Your task to perform on an android device: I have to arrange an online meeting for my upcoming event, so on the Zoom app, schedule a meeting for me with the name EMPLOYMENT FAIR EVENT" for December 28, 2023, from 9:30 a.m. to 11:00 a.m.
Image 0: 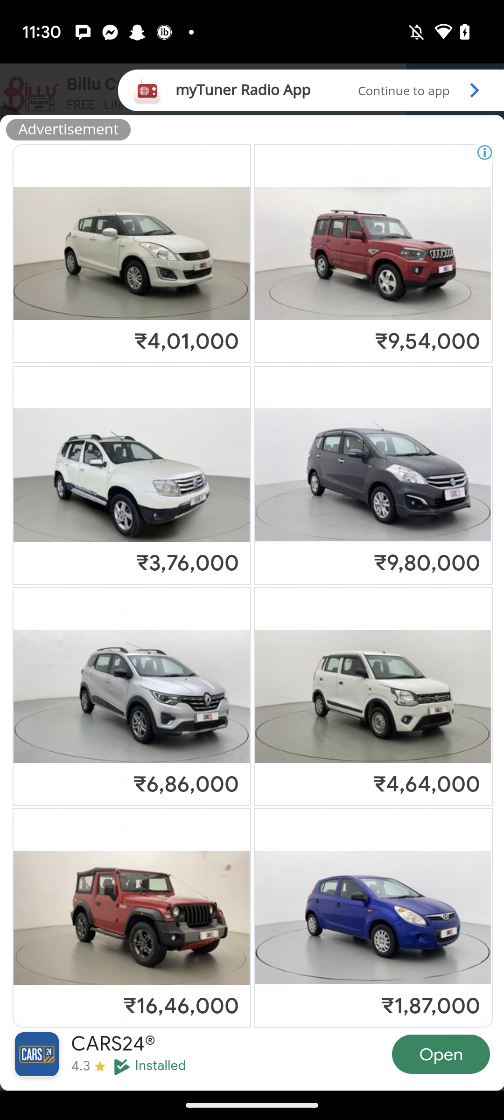
Open the zoom app.
Step 0: open app "Zoom"
Image 1: 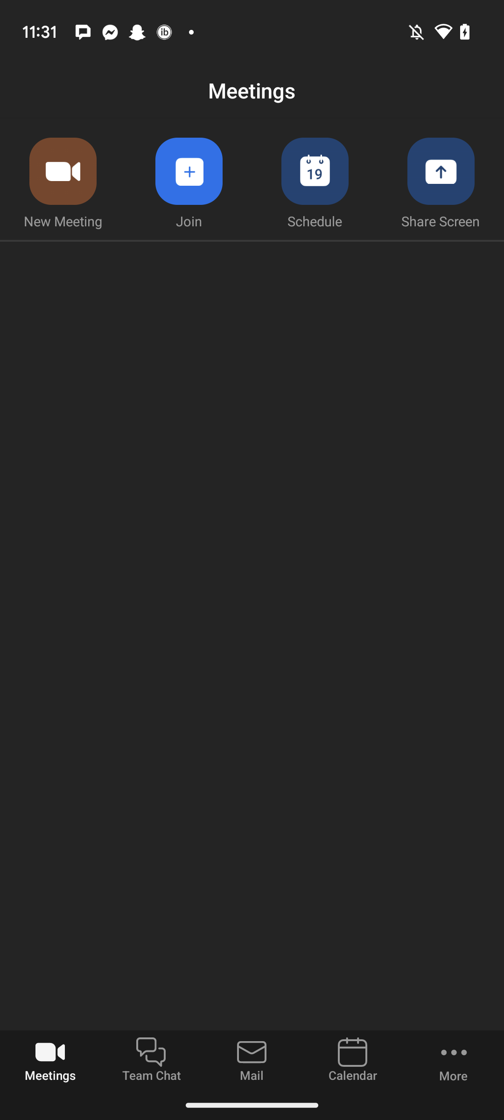
Click on the Schedule tab at the top.
Step 1: click (315, 181)
Image 2: 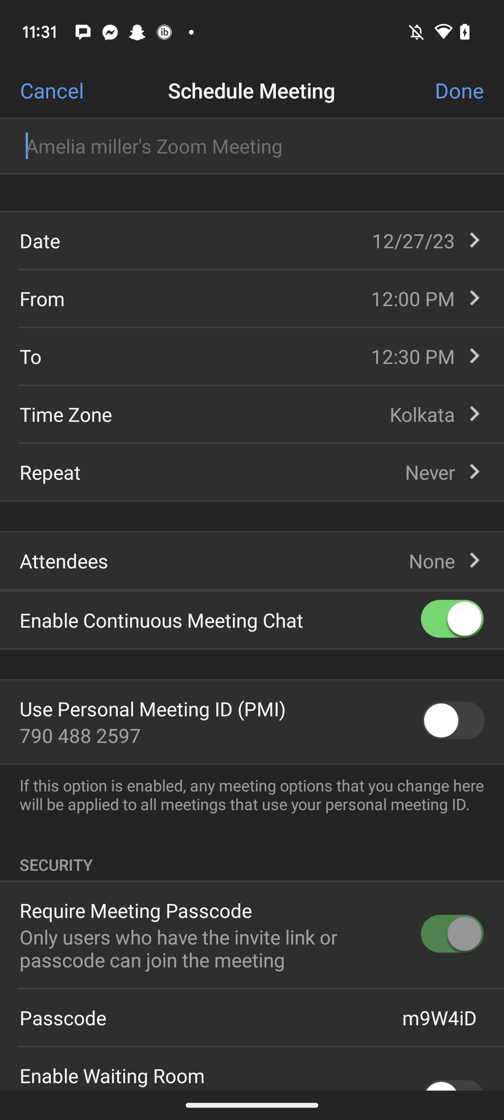
Click on the text "Amelia miller's Zoom meeting" at the top.
Step 2: click (255, 146)
Image 3: 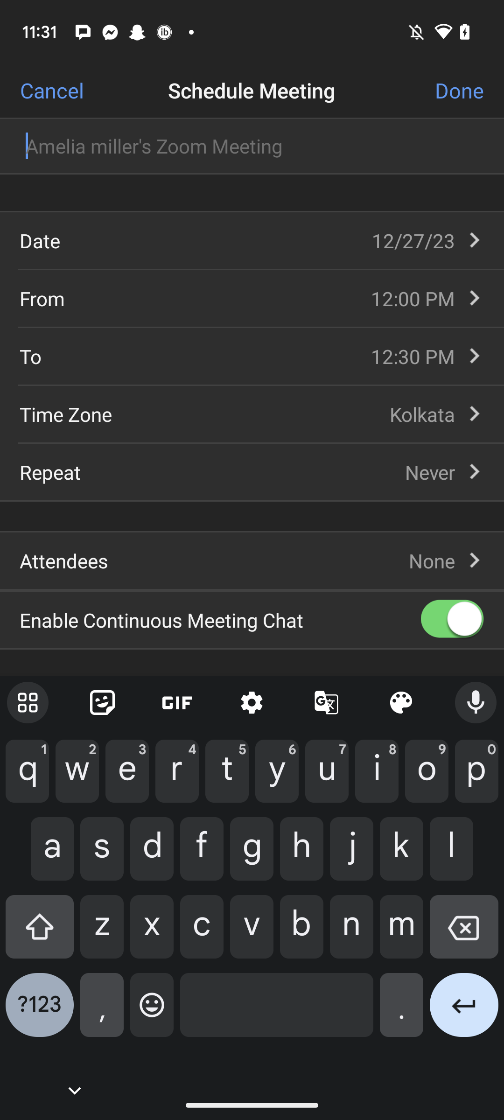
Type "EMPLOYMENT FAIR EVENT" in the input box.
Step 3: type "EMPLOYMENT FAIR EVENT"
Image 4: 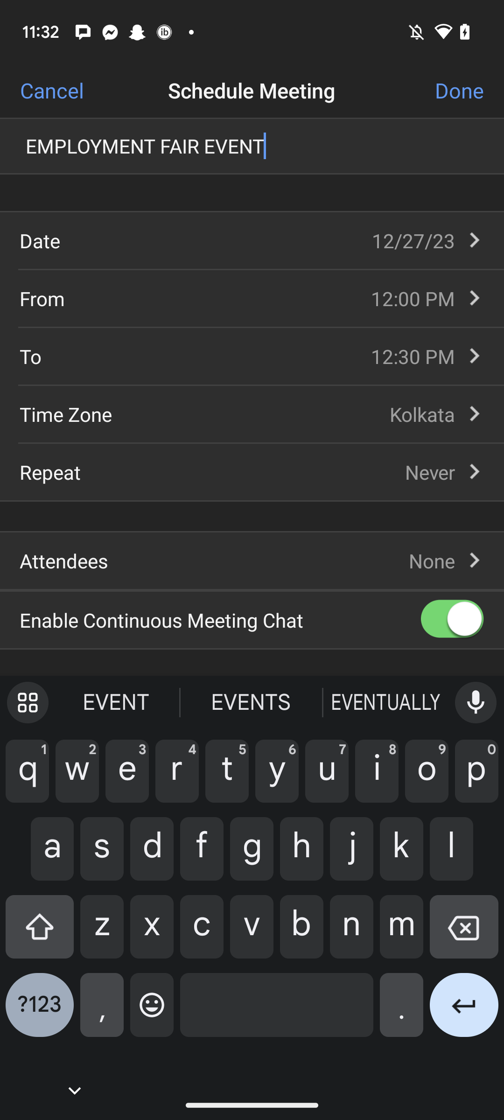
Click on the date tab.
Step 4: click (40, 240)
Image 5: 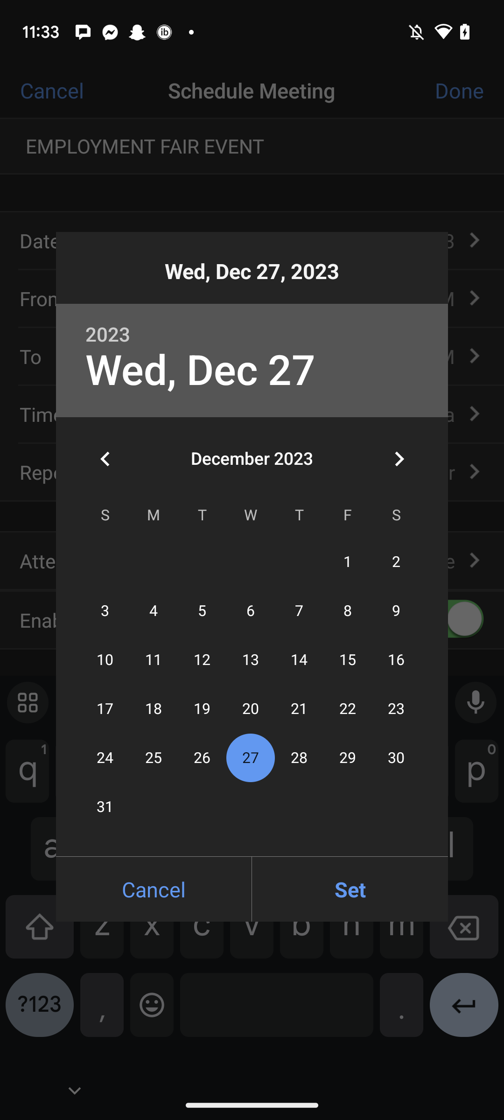
Click on the Date 28, December.
Step 5: click (299, 758)
Image 6: 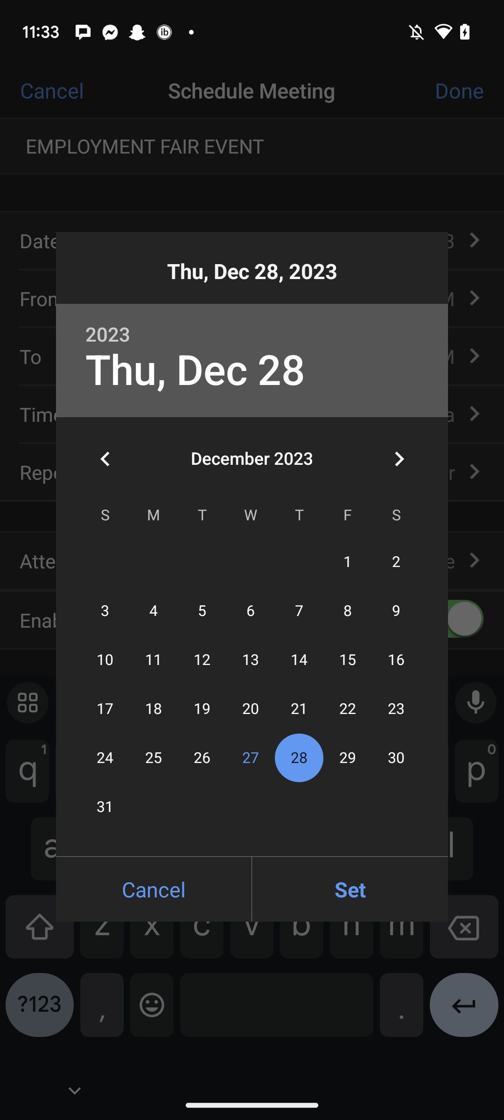
Click on the Set button at the bottom right corner of the Calendar.
Step 6: click (350, 889)
Image 7: 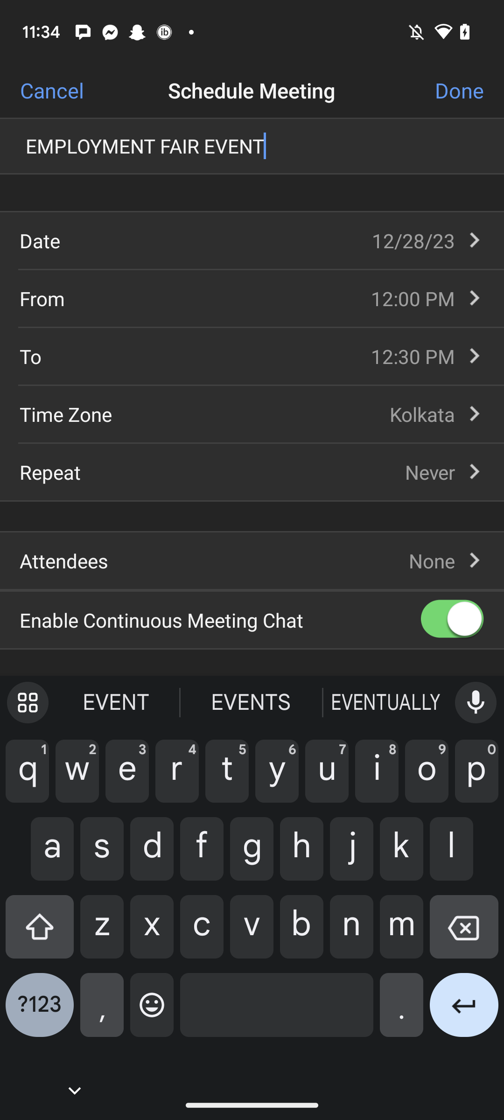
Click on the text "From" to set the starting time.
Step 7: click (42, 298)
Image 8: 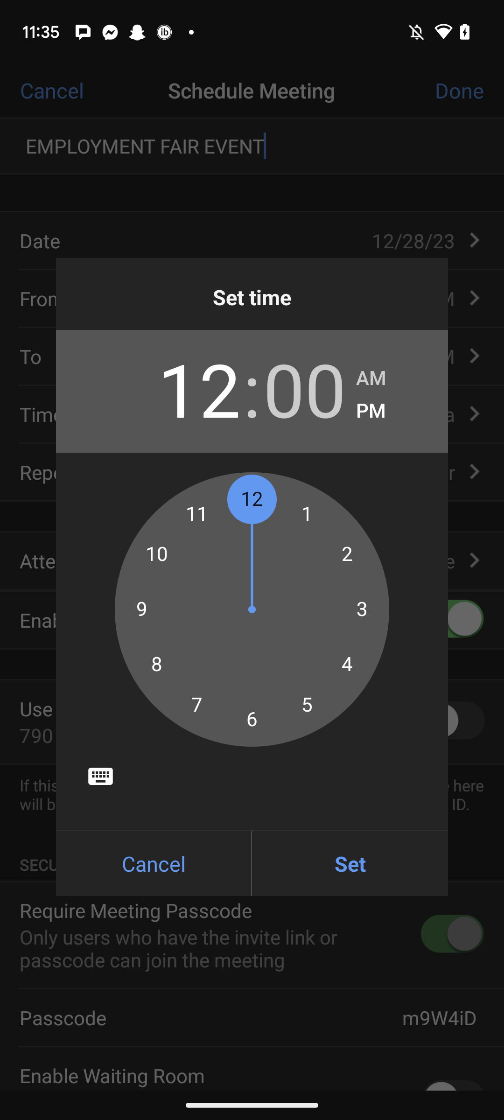
set the time at 9:30.
Step 8: click (134, 606)
Image 9: 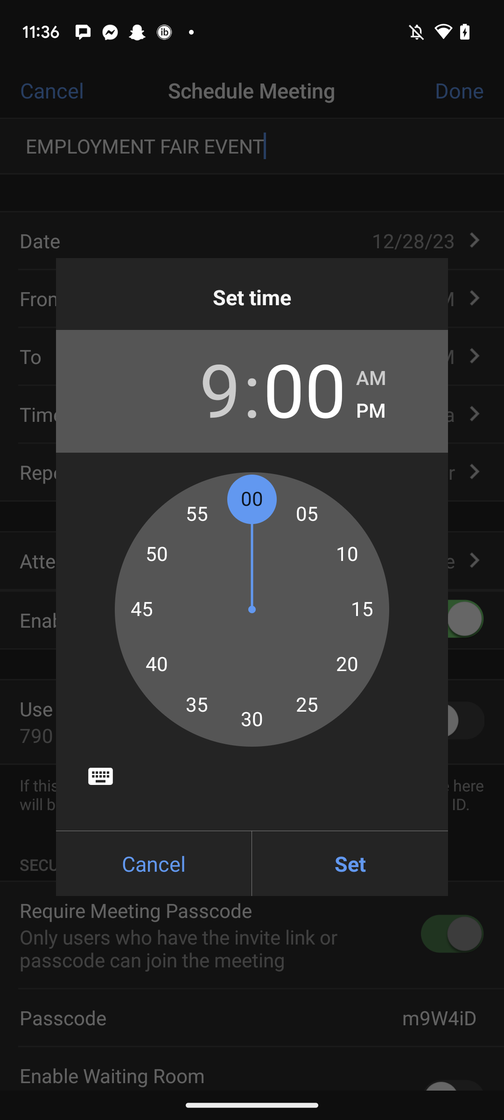
set the time at 9:30.
Step 9: click (252, 719)
Image 10: 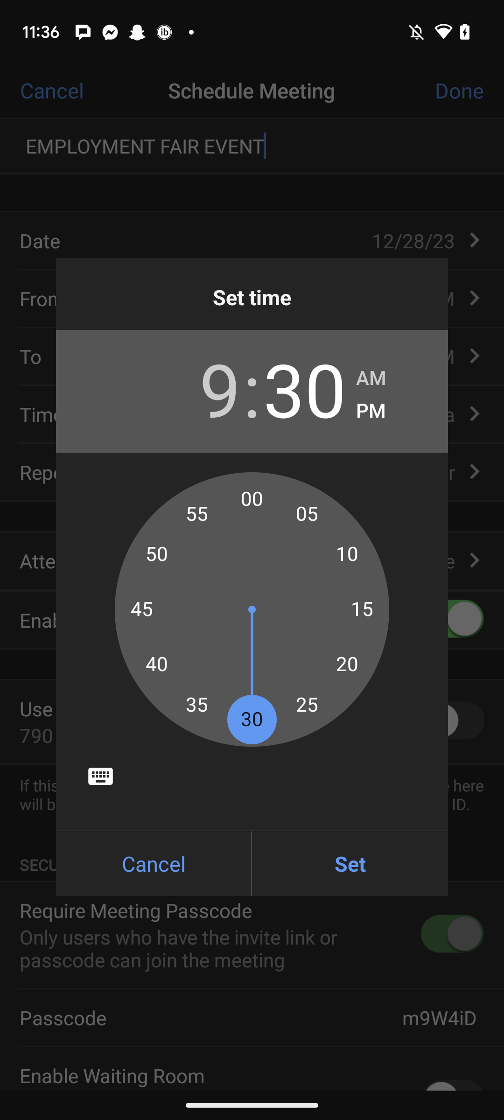
Click on AM.
Step 10: click (371, 378)
Image 11: 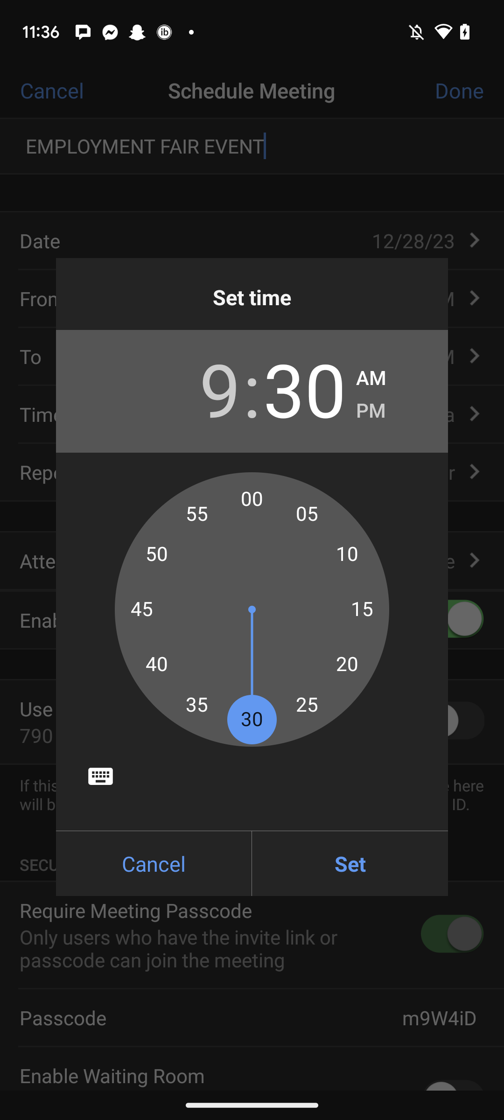
Click on the Set button at the bottom right corner of the Clock.
Step 11: click (350, 863)
Image 12: 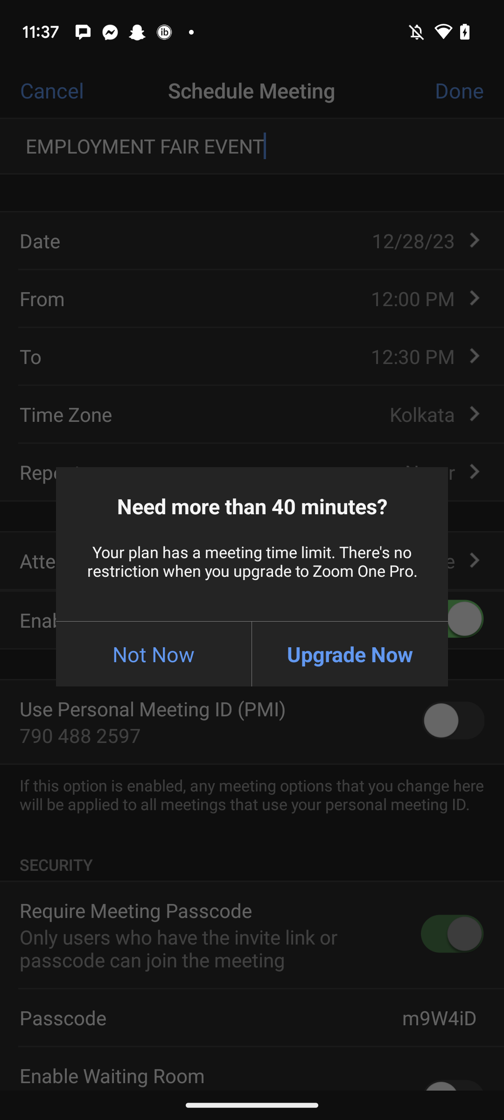
Click on the Set button at the bottom right corner of the Clock.
Step 12: wait
Image 13: 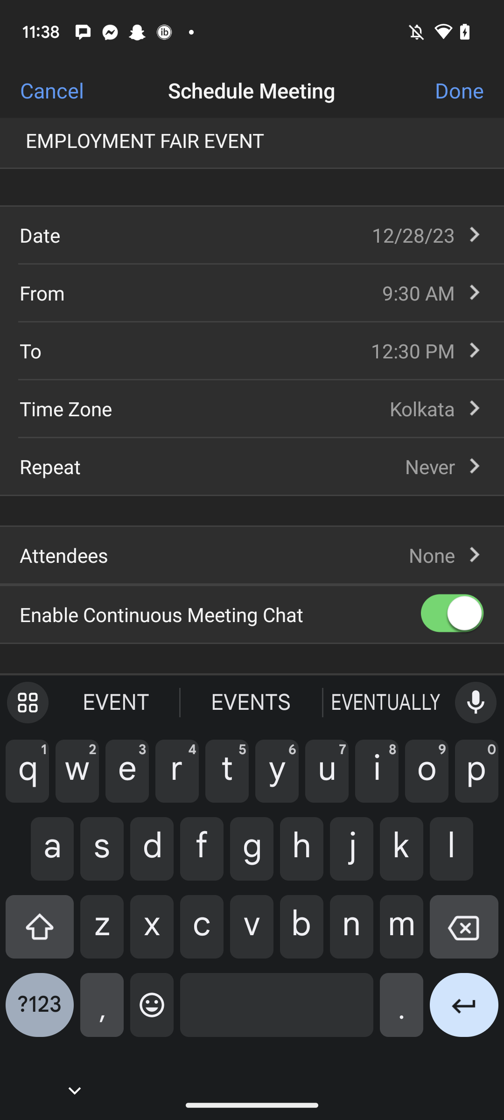
Click on the Text "To" to set the End time.
Step 13: click (30, 350)
Image 14: 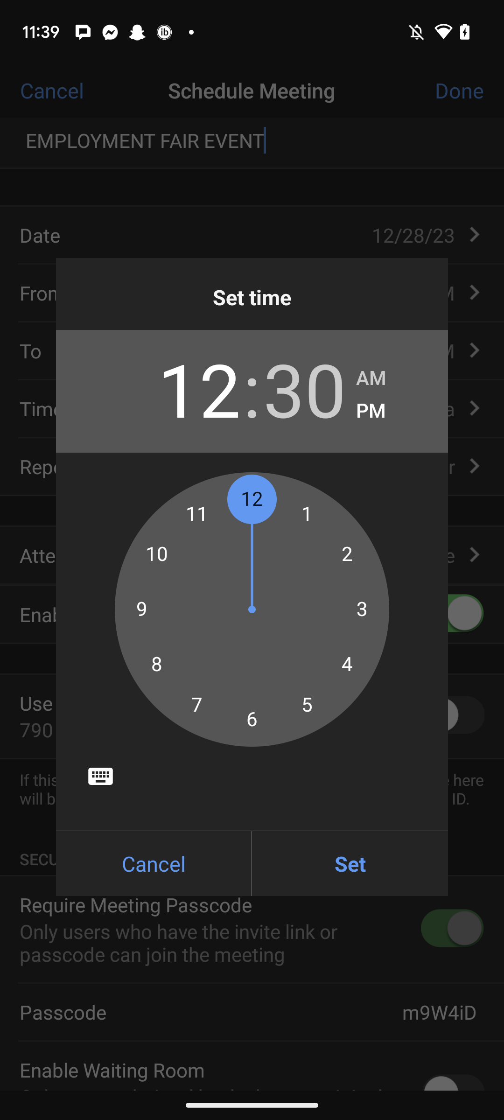
Set the time at 11:00.
Step 14: click (196, 513)
Image 16: 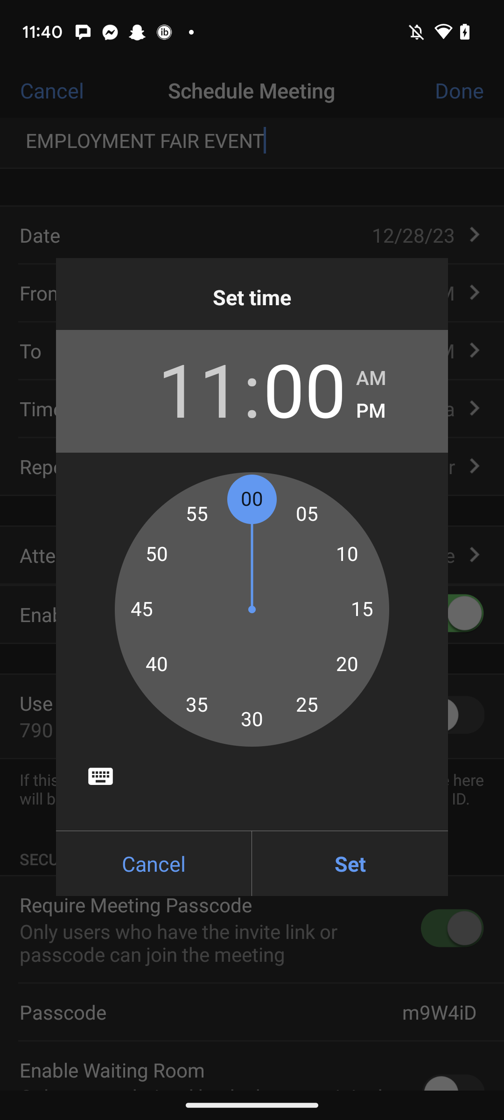
Click on AM.
Step 16: click (371, 378)
Image 19: 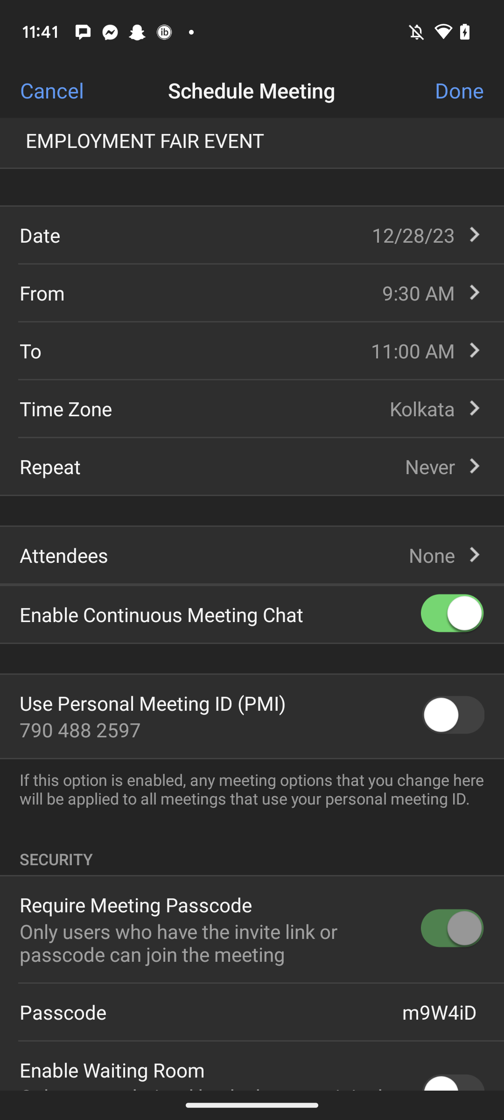
Click on the Set button at the bottom right corner of the clock .
Step 19: wait
Image 20: 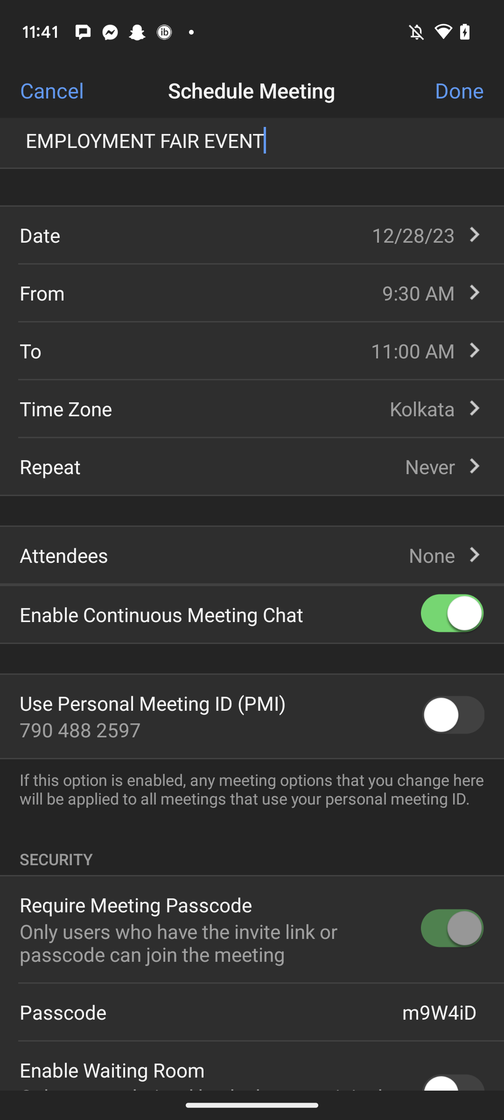
Click on the Done button at the top right corner of the screen.
Step 20: click (459, 91)
Image 21: 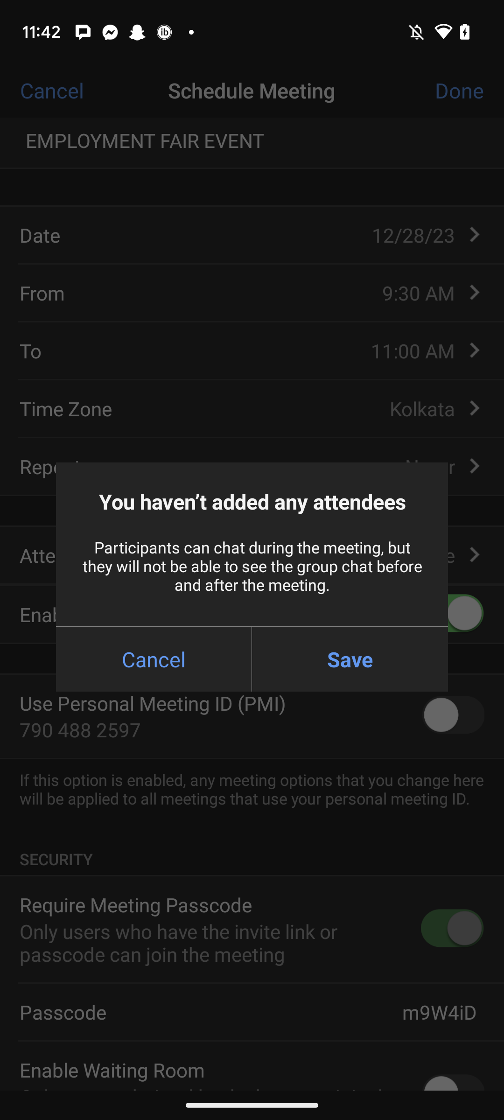
Click on the save button.
Step 21: click (350, 659)
Image 22: 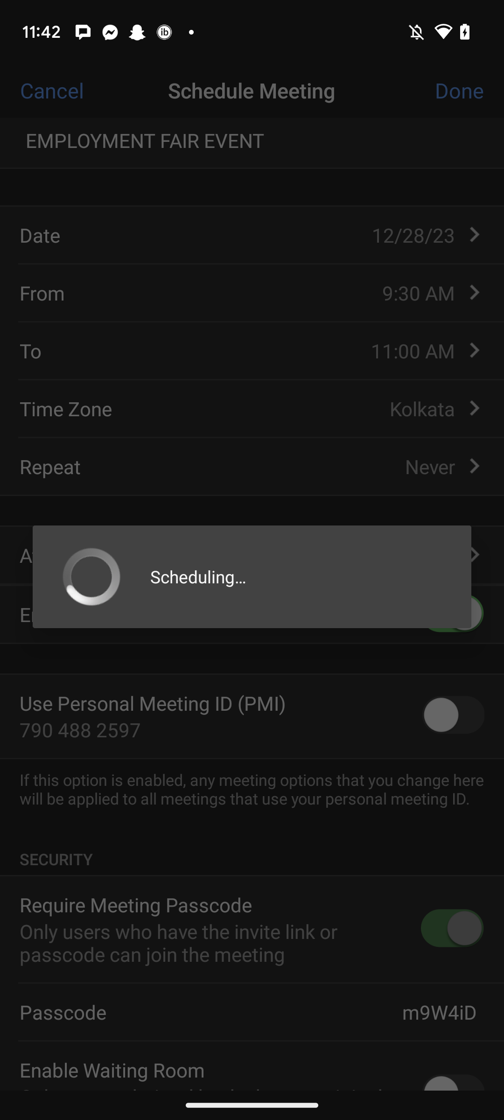
Click on the save button.
Step 22: wait